Your task to perform on an android device: It seems excellent from the profile, but I want to learn more about the specifics, so I want to view the details of the 2150 acela at 5 a.m. train on the Omio app.
Image 0: 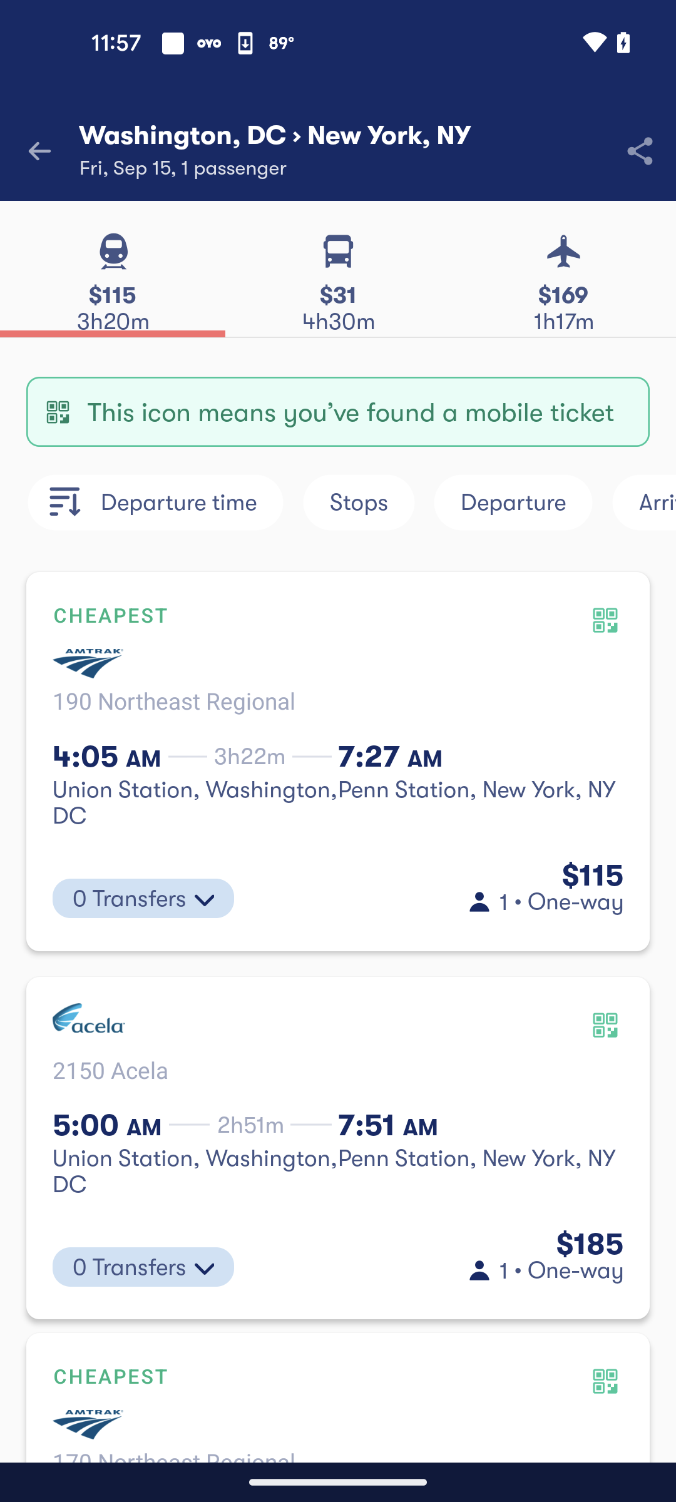
Open the Train Schedule of 2150 acela at 5am
Step 0: click (110, 1070)
Image 1: 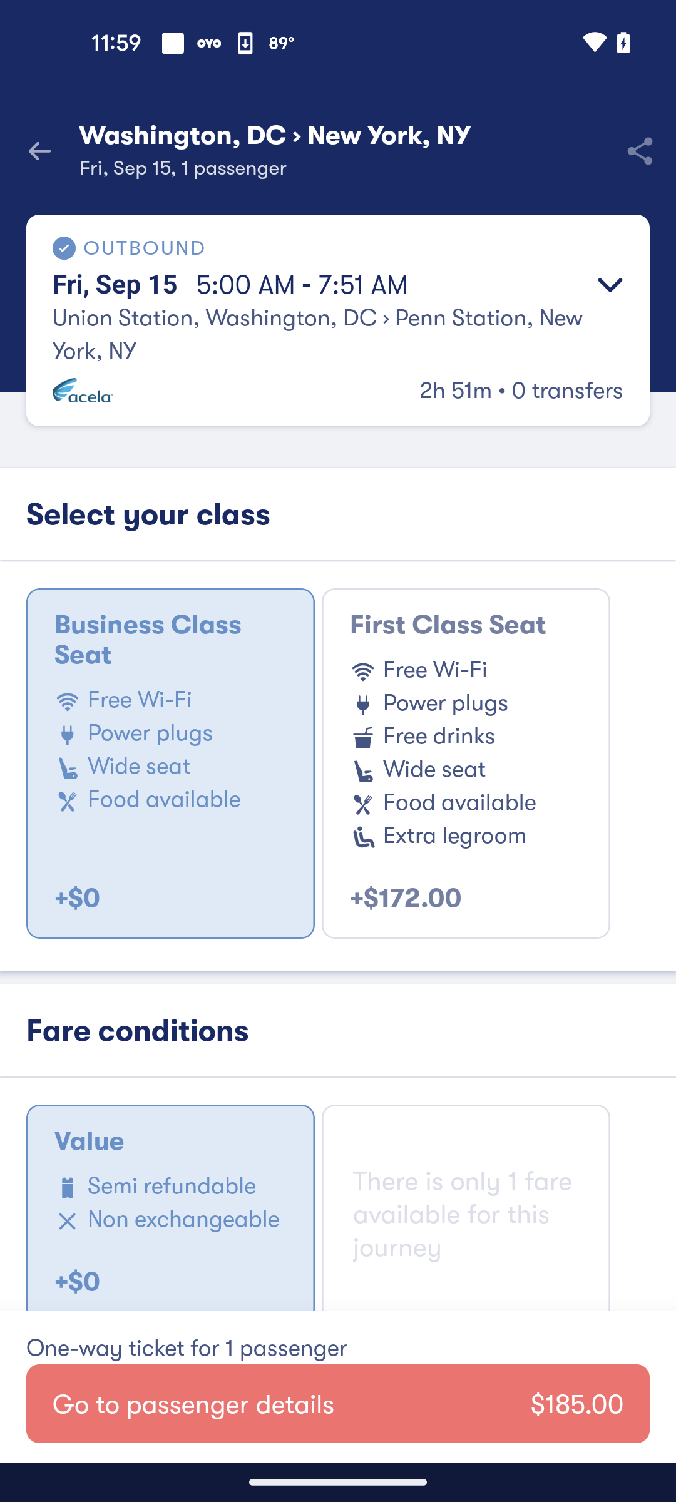
Click on the Drop-Down icon at the top right corner of the screen
Step 1: click (605, 284)
Image 2: 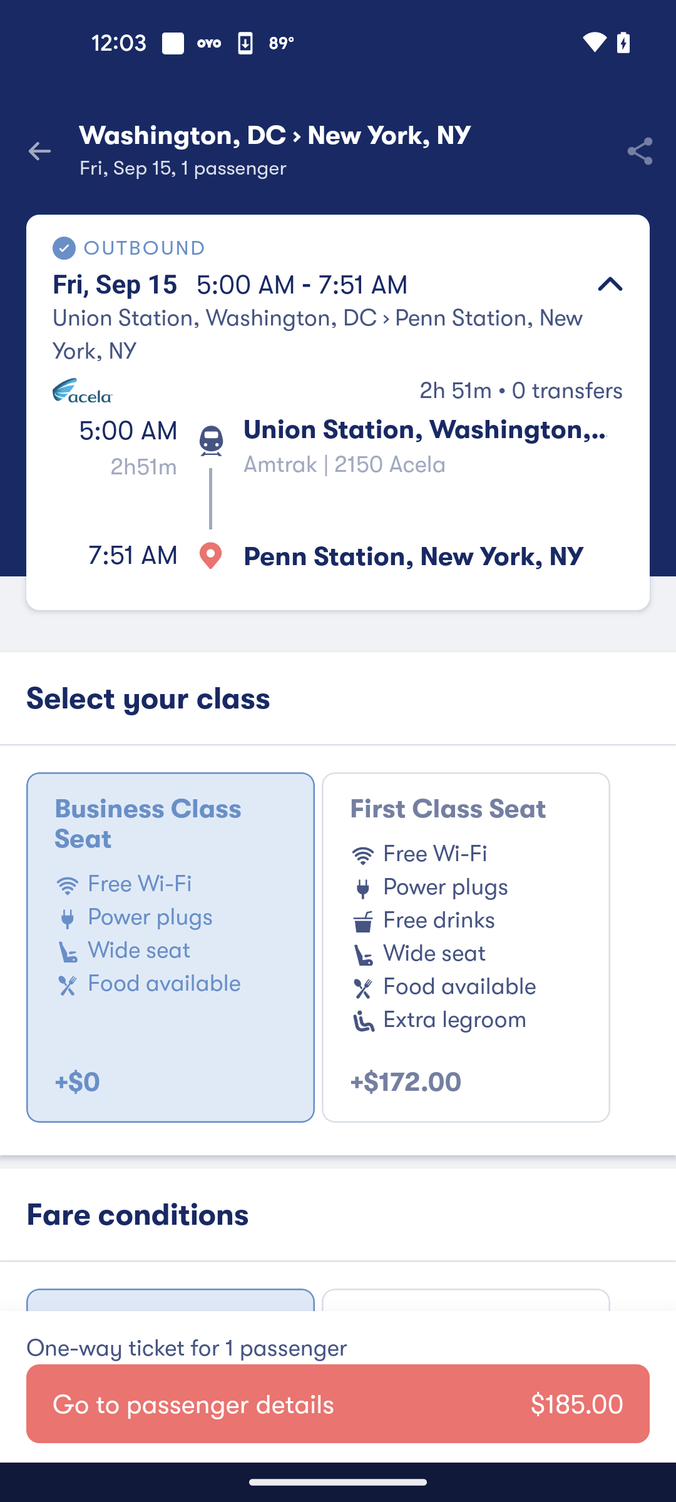
Swipe up to view more details
Step 2: scroll down
Image 3: 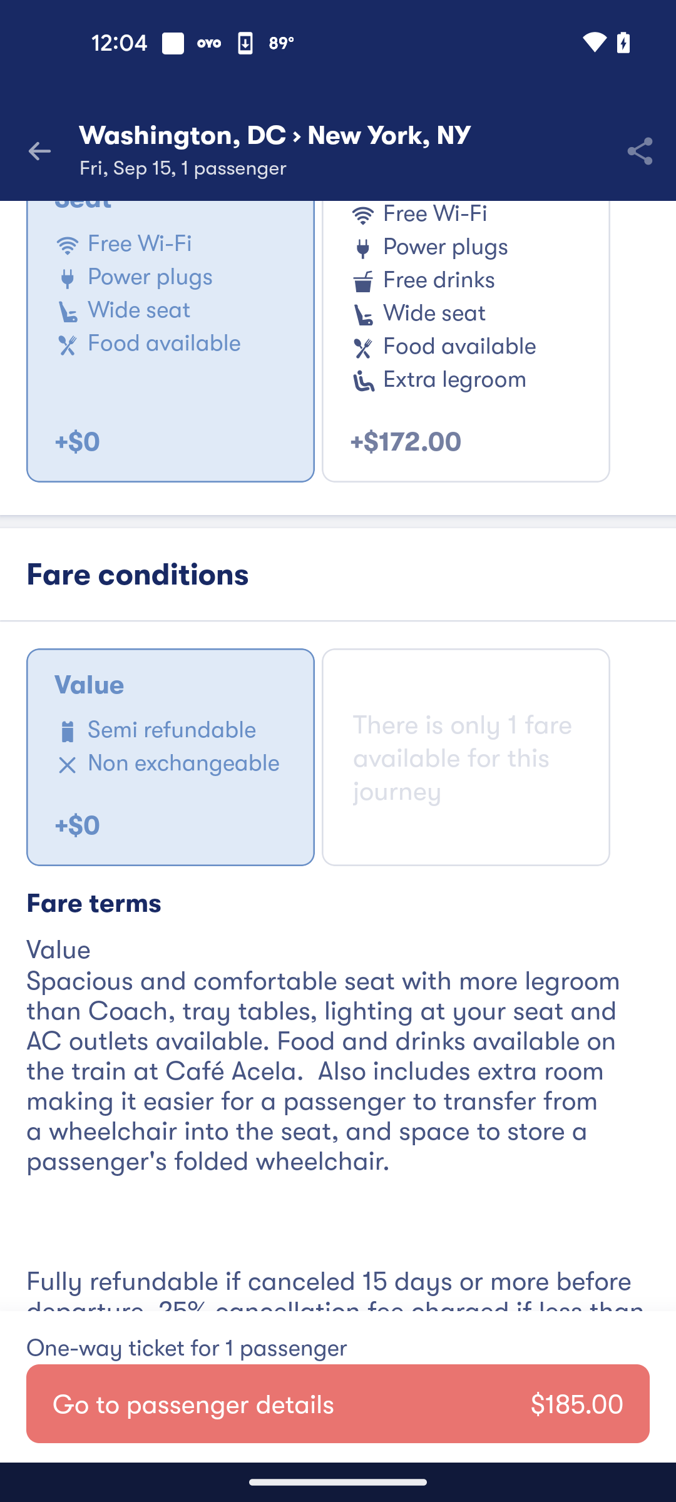
Swipe up to view more details
Step 3: scroll down